Your task to perform on an android device: My friends and I are arranging a trip to New York City therefore searching for properties to rent for our stay in the Redfin app..
Image 0: 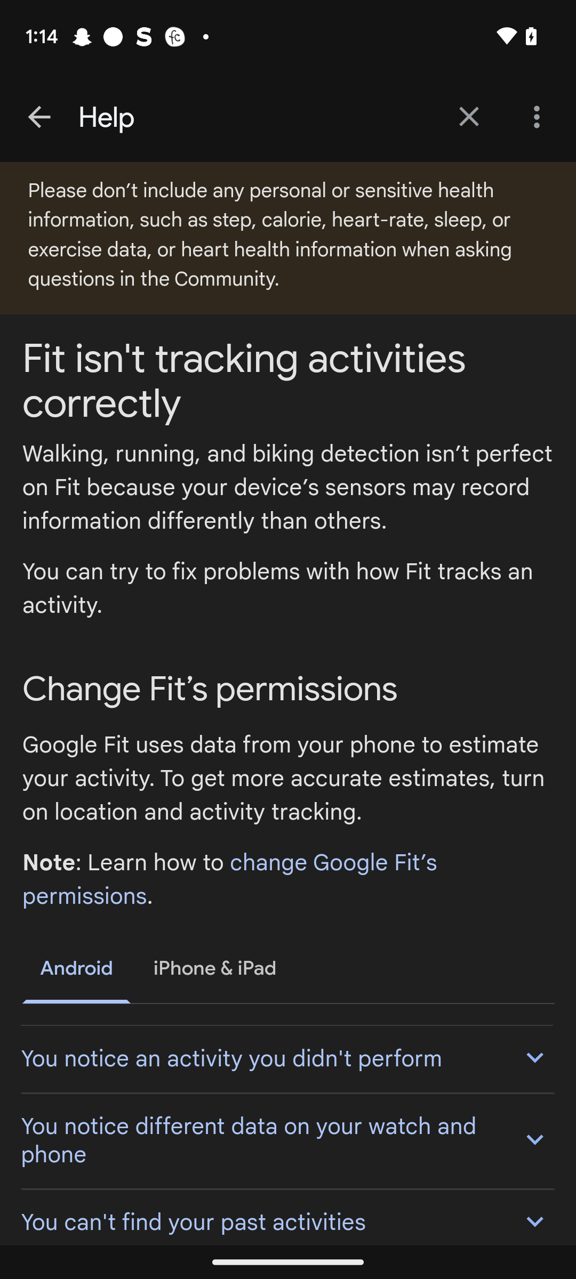
open the redfin app
Step 0: open app "Redfin"
Image 1: 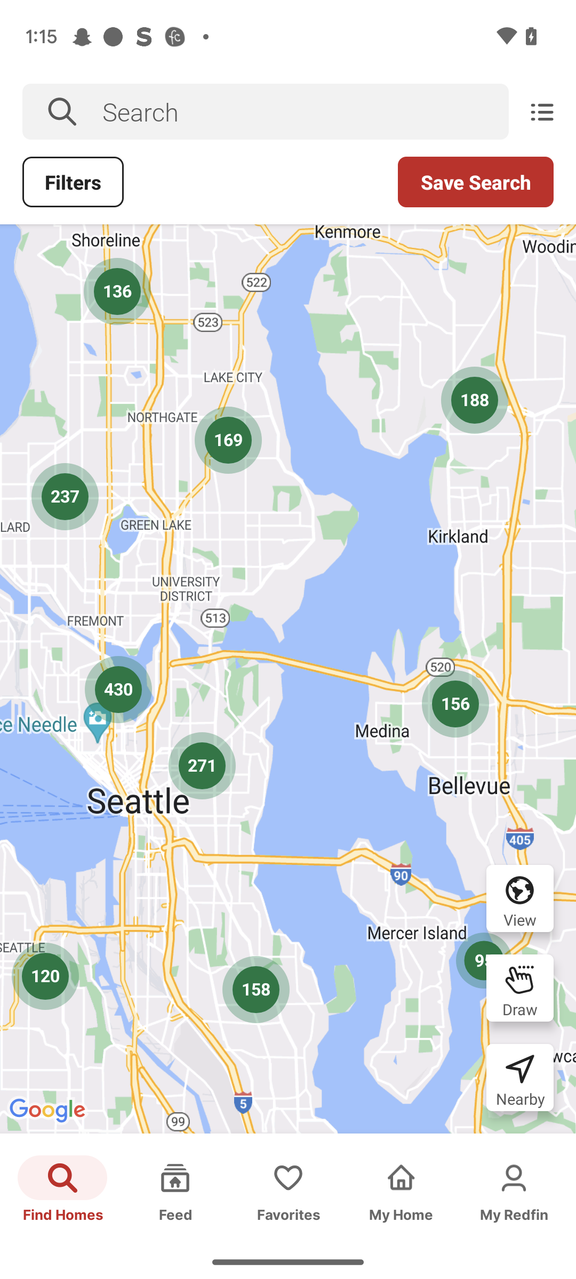
Click on the search bar
Step 1: click (305, 112)
Image 2: 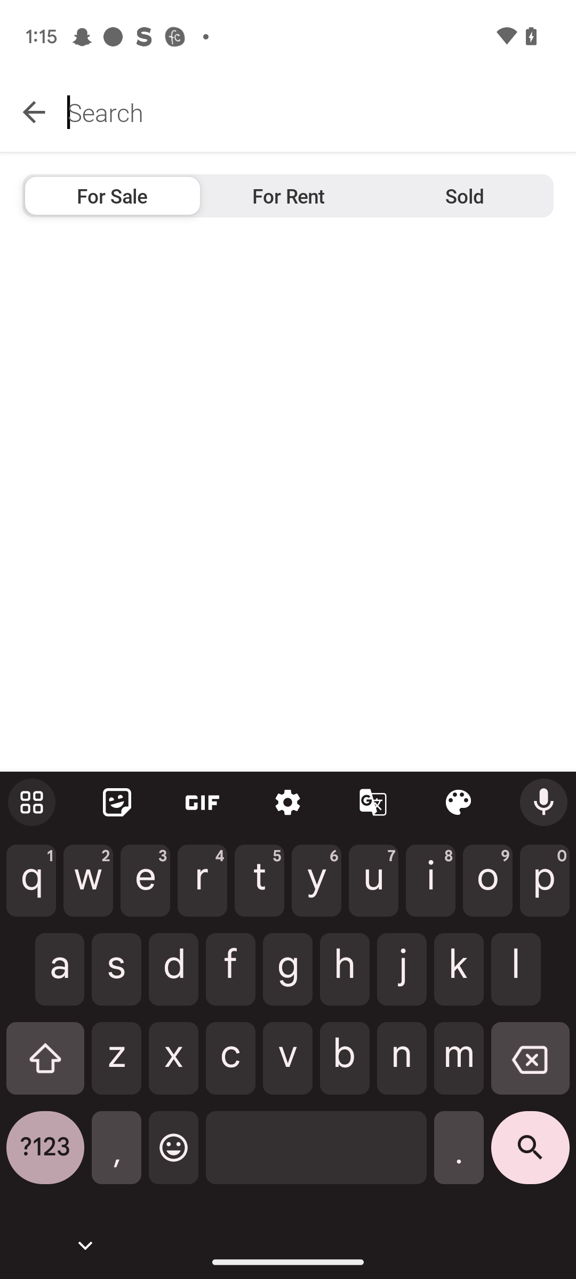
Type New York in the search bar
Step 2: type "new york"
Image 3: 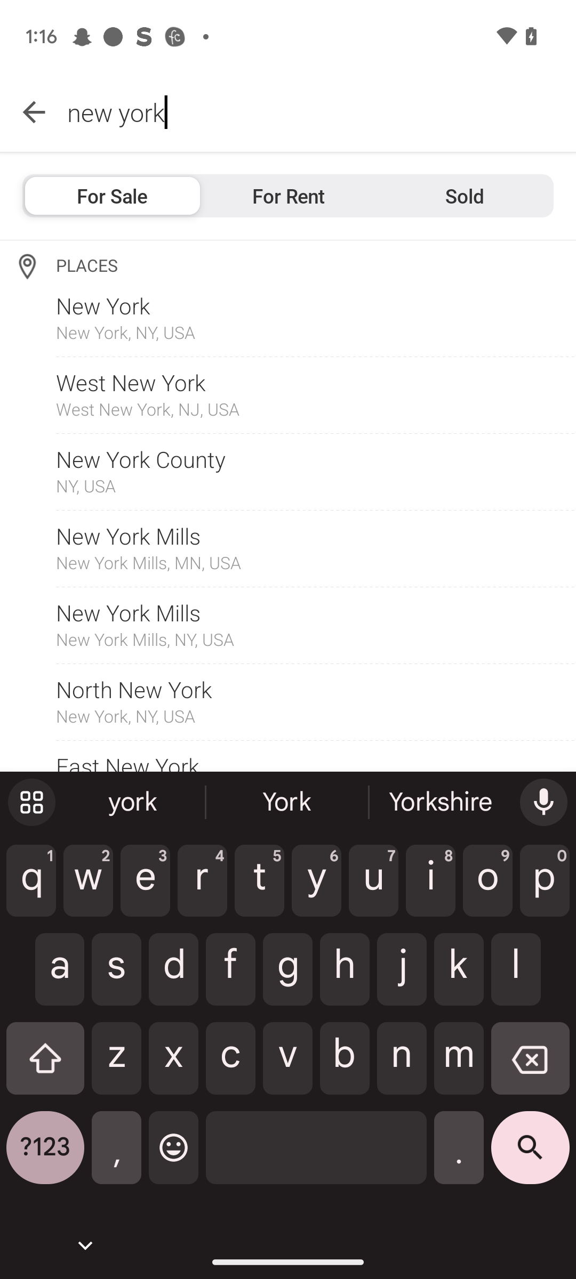
Click on the first search place
Step 3: click (125, 332)
Image 4: 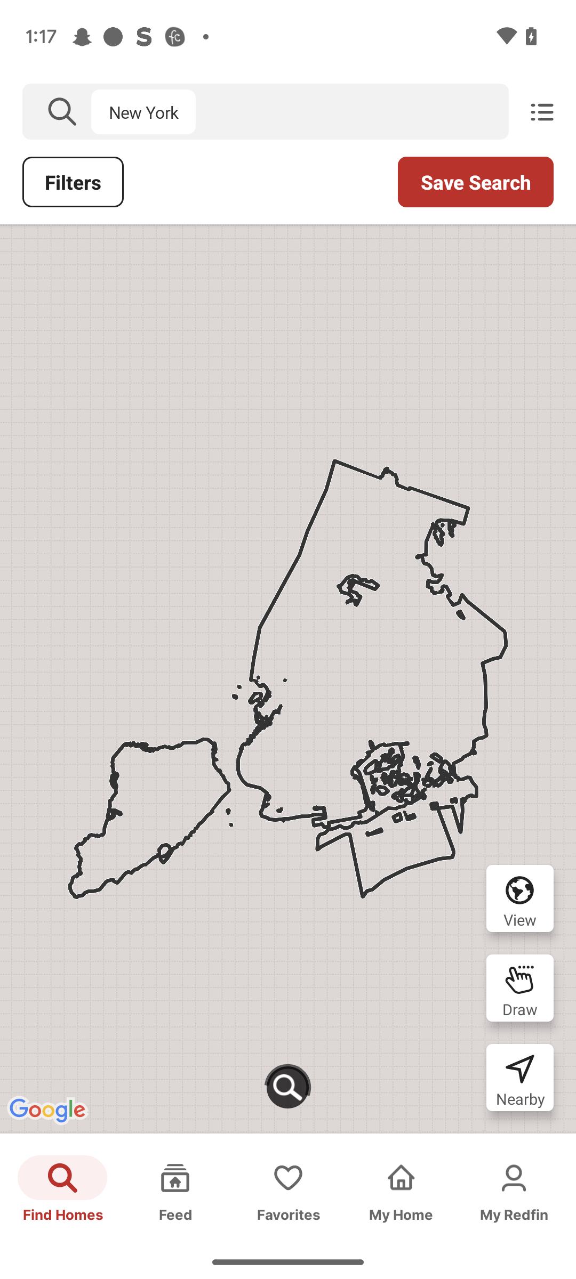
Click on the first search place
Step 4: wait
Image 5: 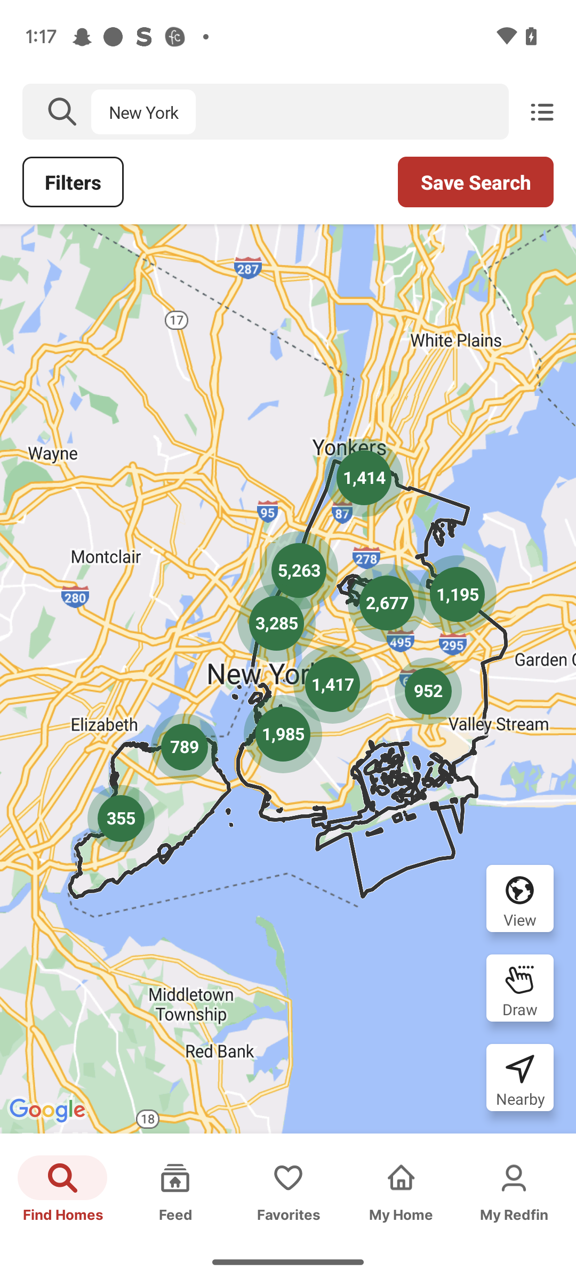
Click on the list icon at the top right corner of the screen
Step 5: click (542, 112)